Your task to perform on an android device: Mared loved the property I had previously visited and told me to save it on the Redfin app for future reference.
Image 0: 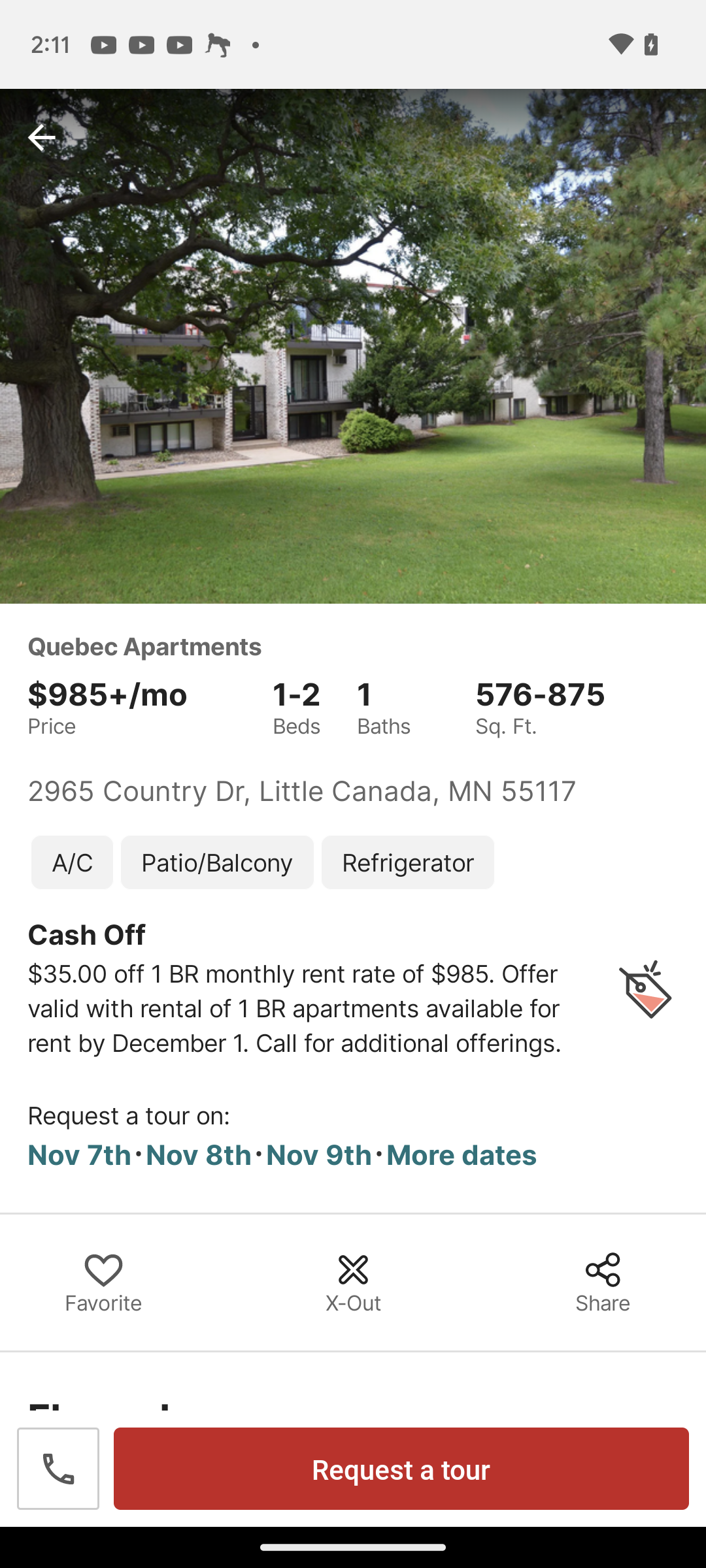
Click on the heart icon on the left side of the screen
Step 0: click (97, 1273)